Your task to perform on an android device: I want to gift my father hiking poles for his next hiking trip. Search for hiking poles on the Amazon app.
Image 0: 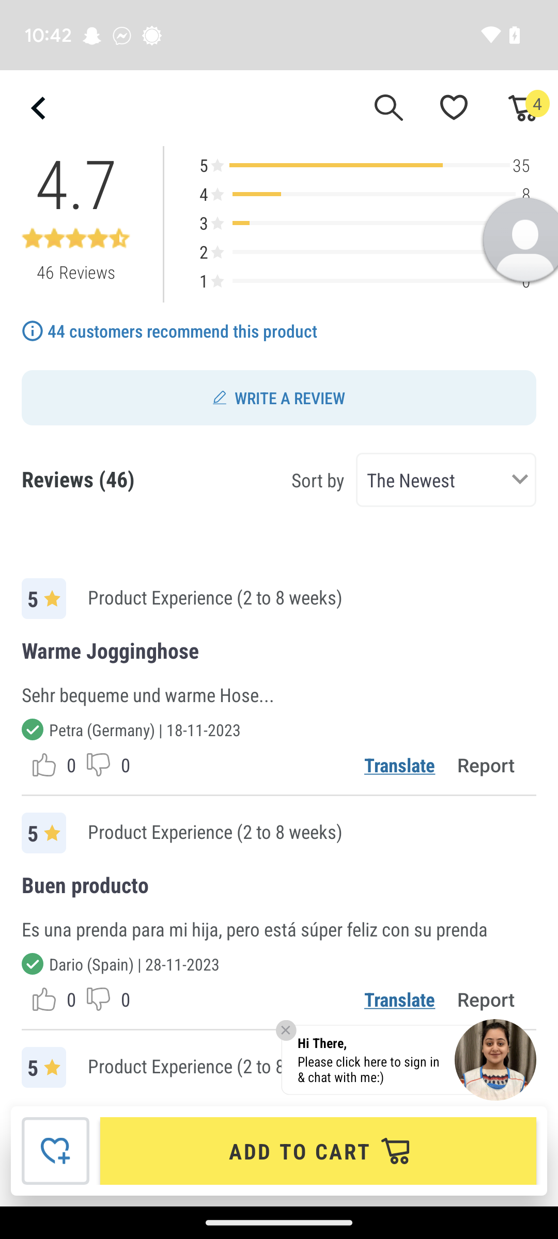
Open the Amazon app.
Step 0: open app "Amazon"
Image 1: 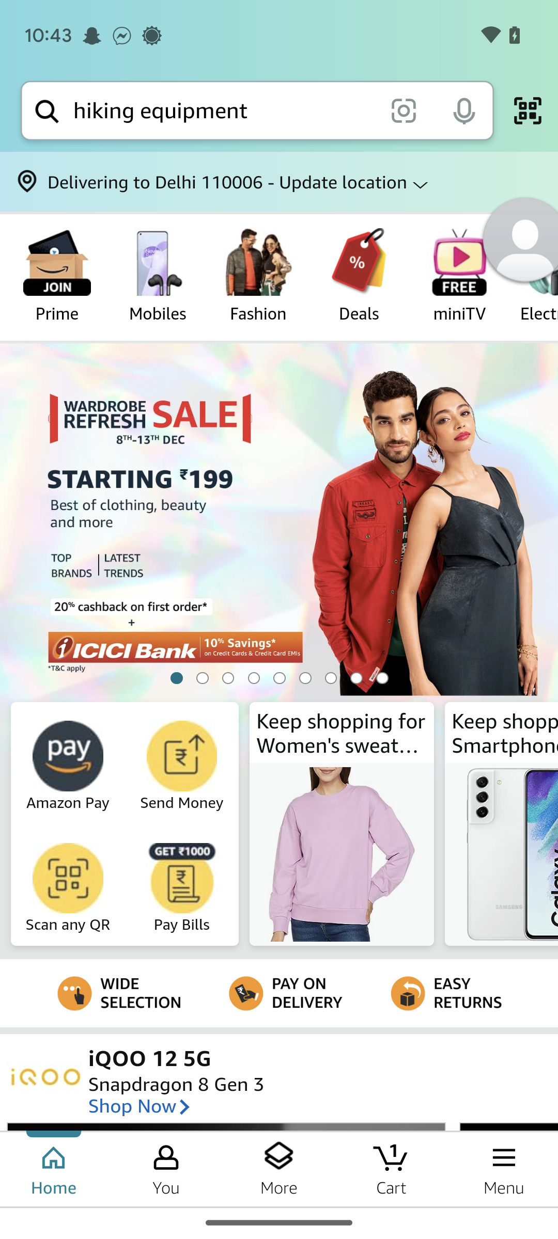
Click on the search bar at the top of the screen.
Step 1: click (224, 110)
Image 2: 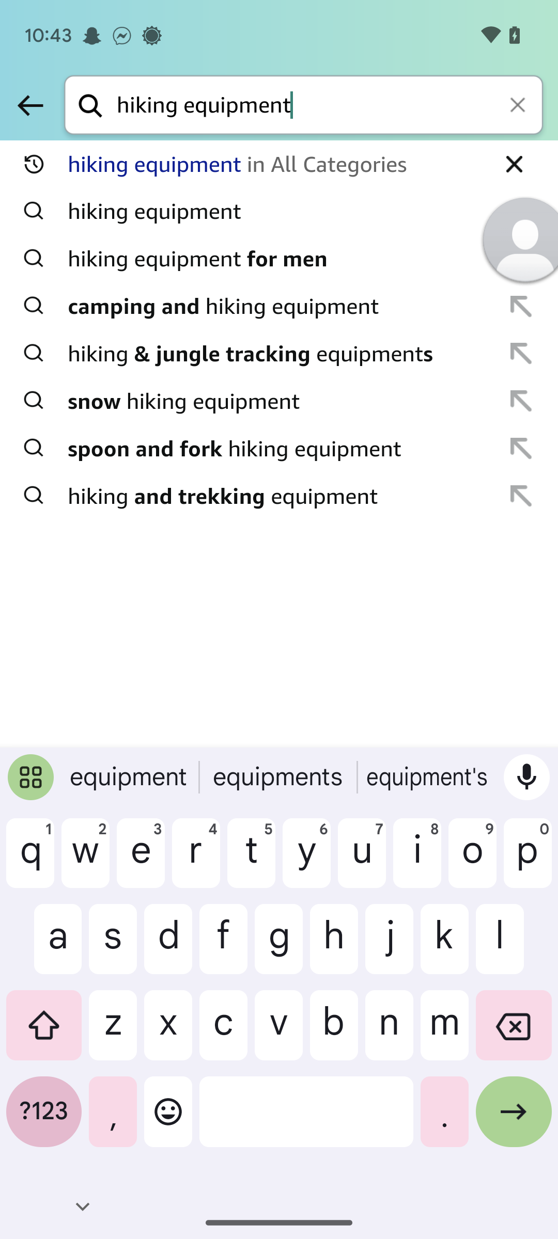
Type in hiking poles.
Step 2: type "hiking poles"
Image 3: 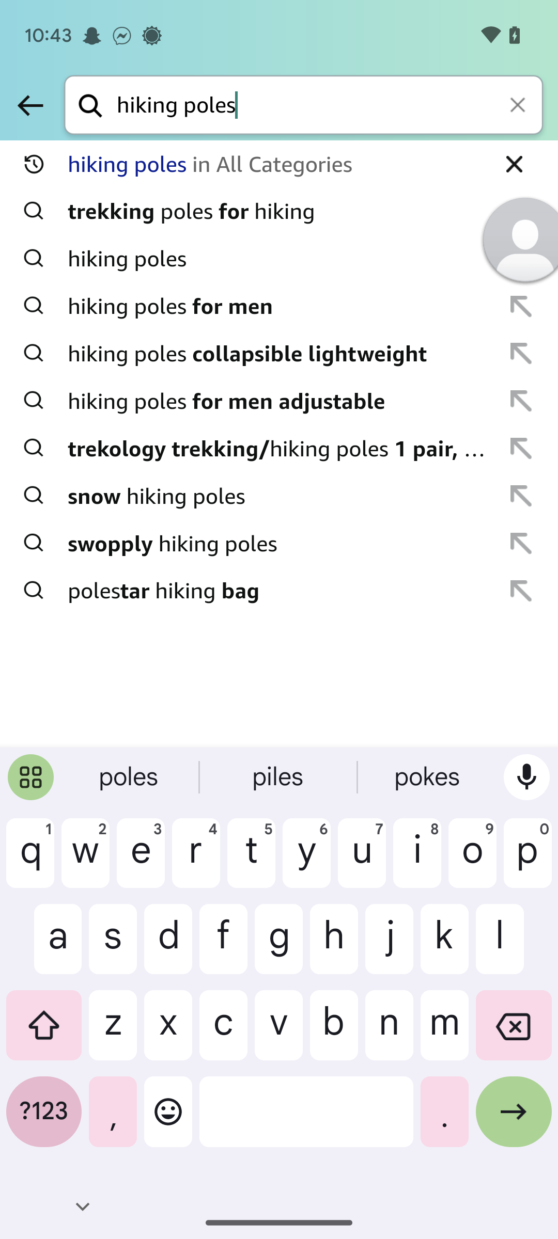
Click on the arrow button at the bottom right of the keyboard.
Step 3: click (514, 1120)